Your task to perform on an android device: In the EaseMyTrip app, I want to Find Water Jet Activity in dubai, UAE, 
Image 0: 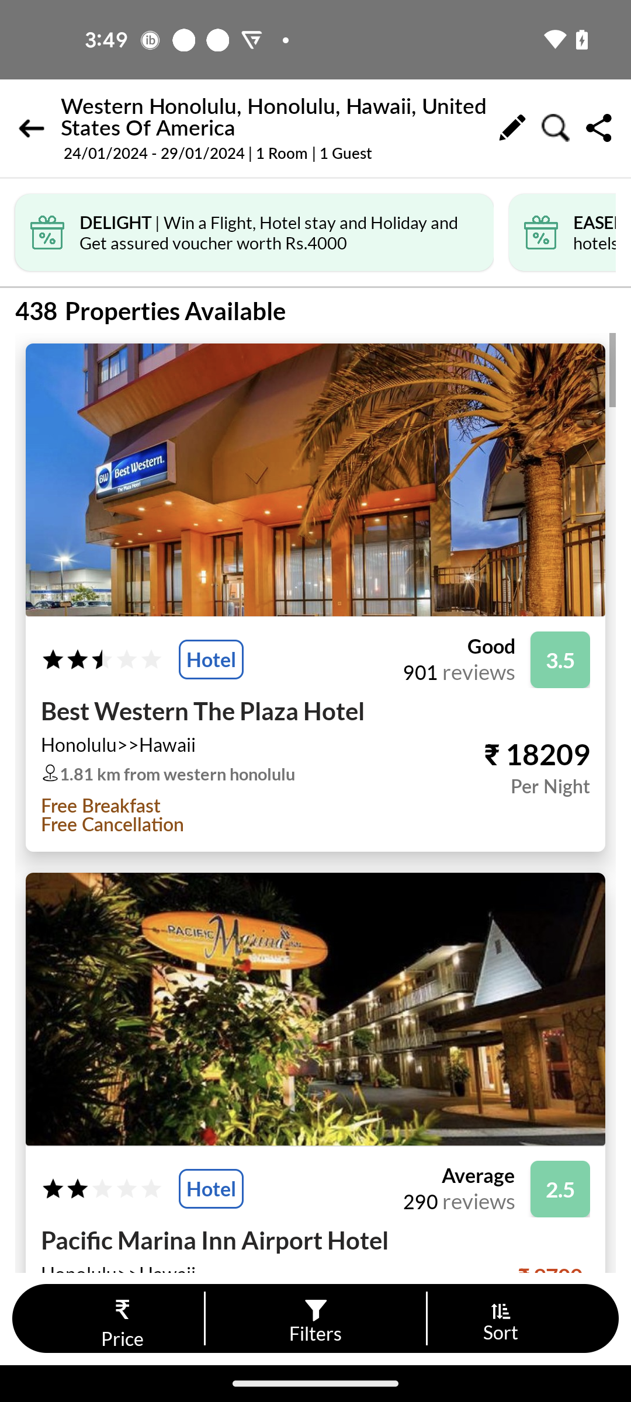
Go back to the previous page
Step 0: press back button
Image 1: 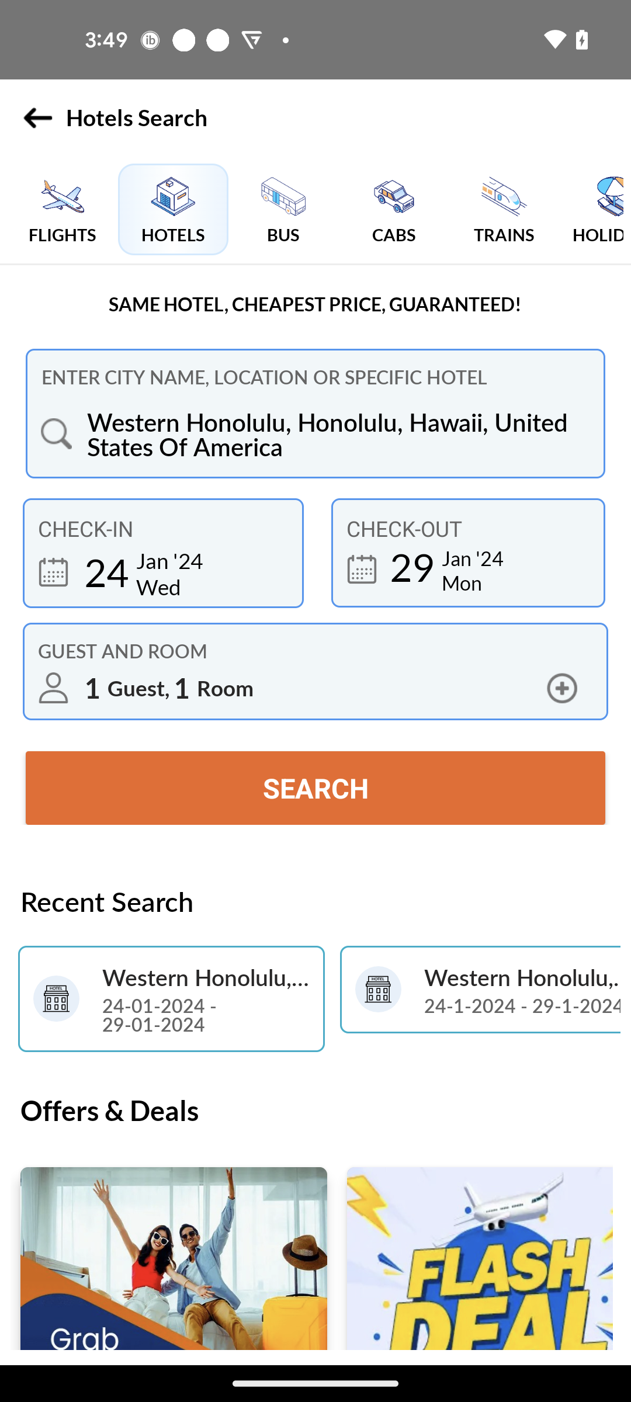
Swipe left the Category bar
Step 1: scroll right
Image 2: 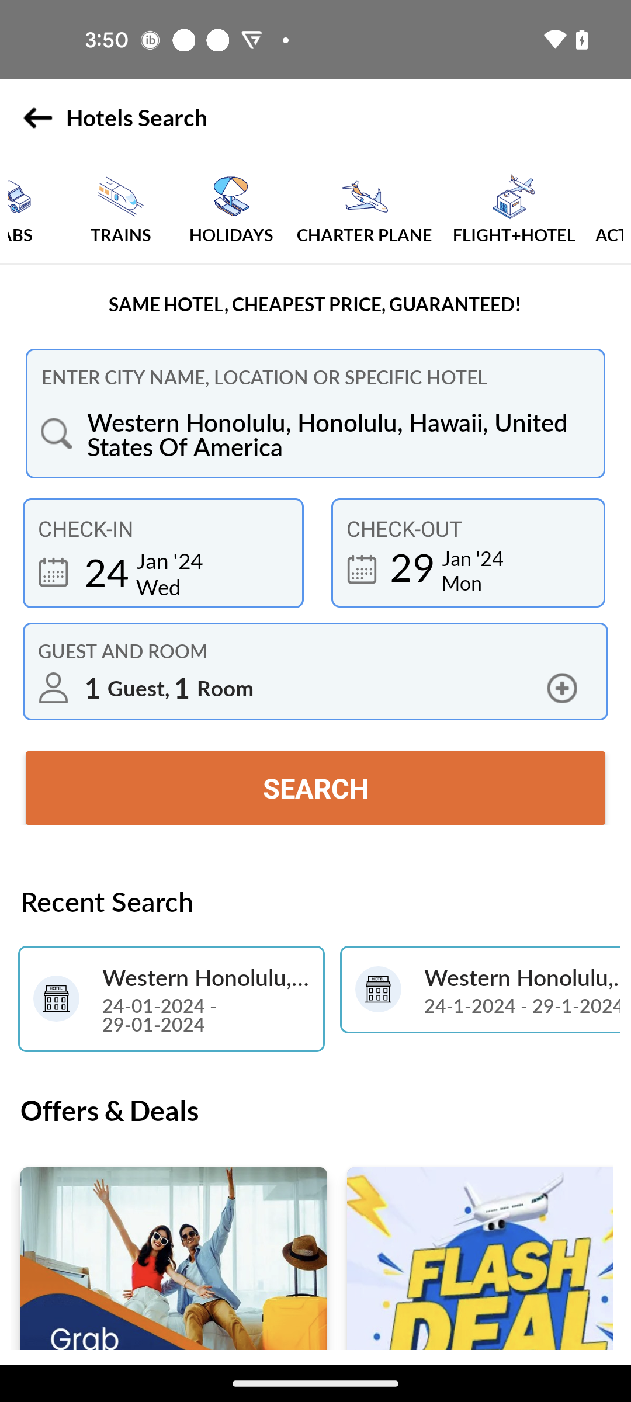
Swipe left the Category bar
Step 2: scroll right
Image 3: 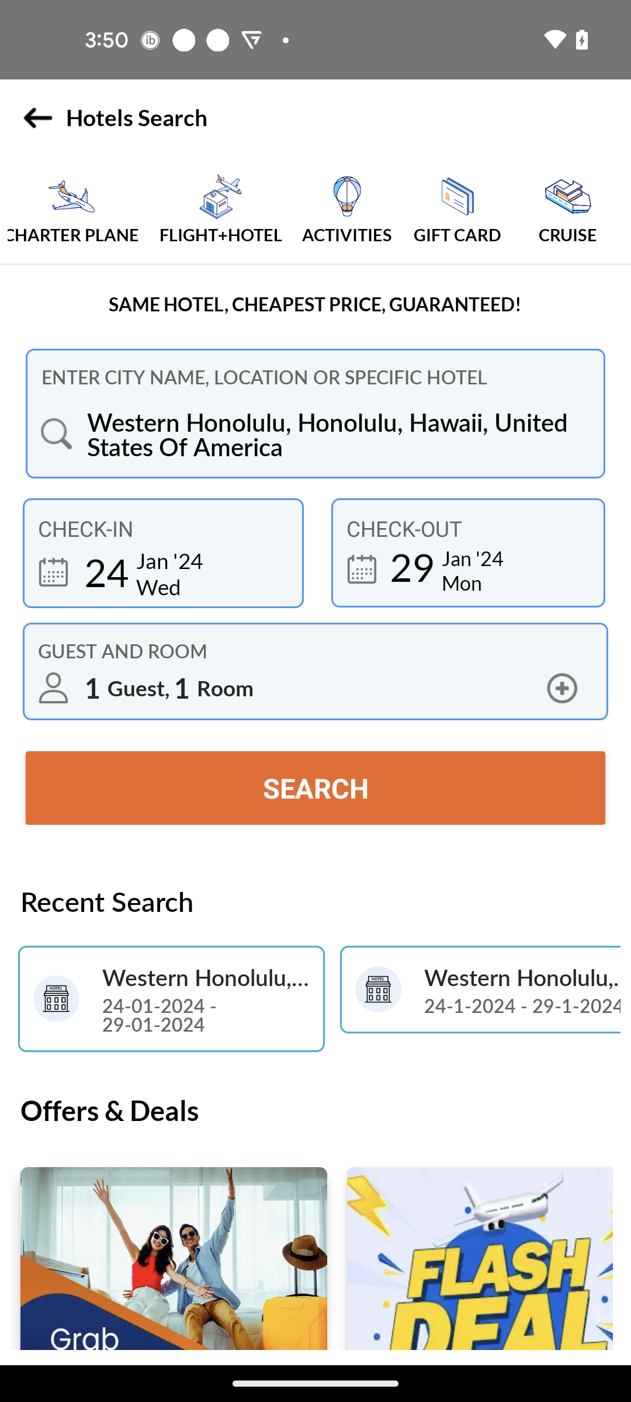
Click on the Activities category
Step 3: click (347, 209)
Image 4: 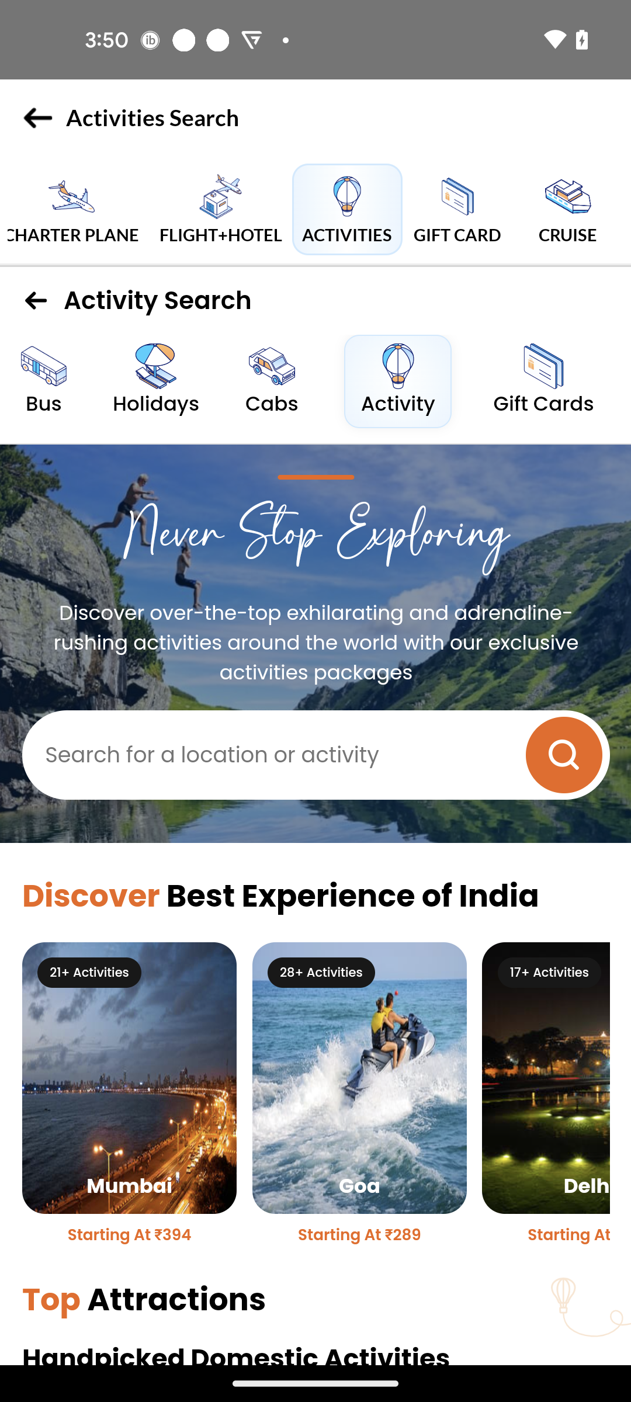
Click on the Search bar
Step 4: click (317, 817)
Image 5: 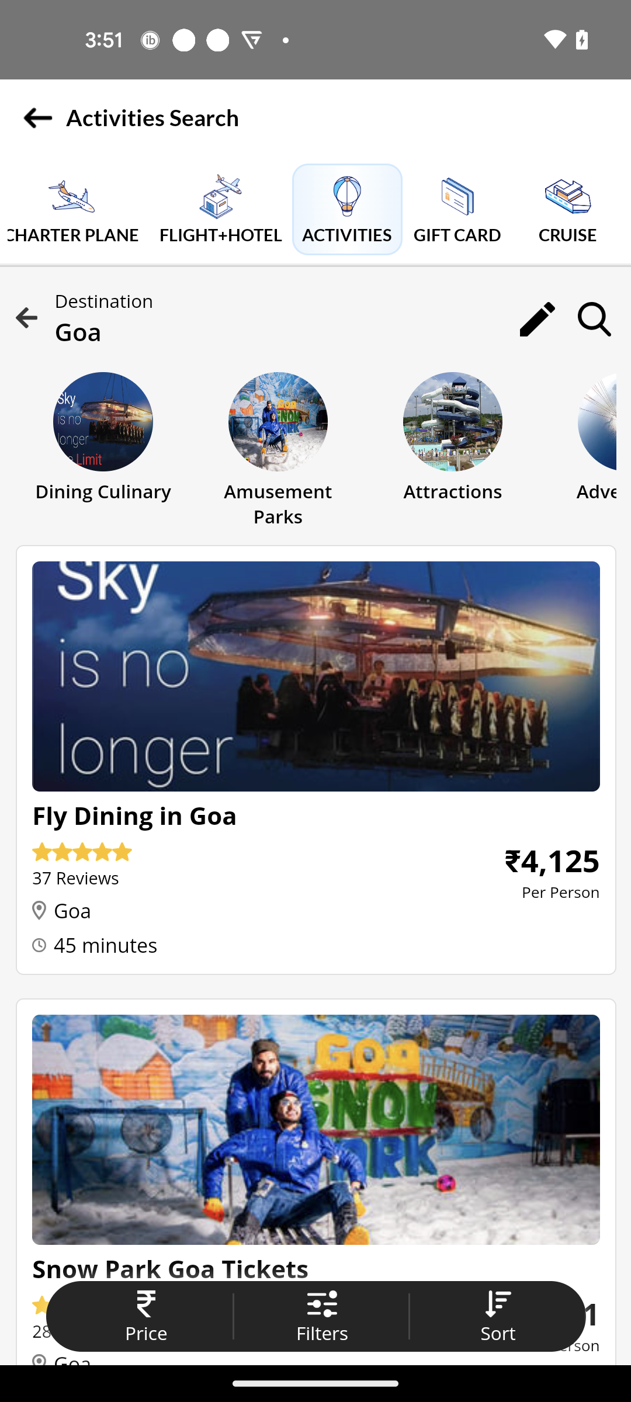
Click on the search icon
Step 5: click (594, 318)
Image 6: 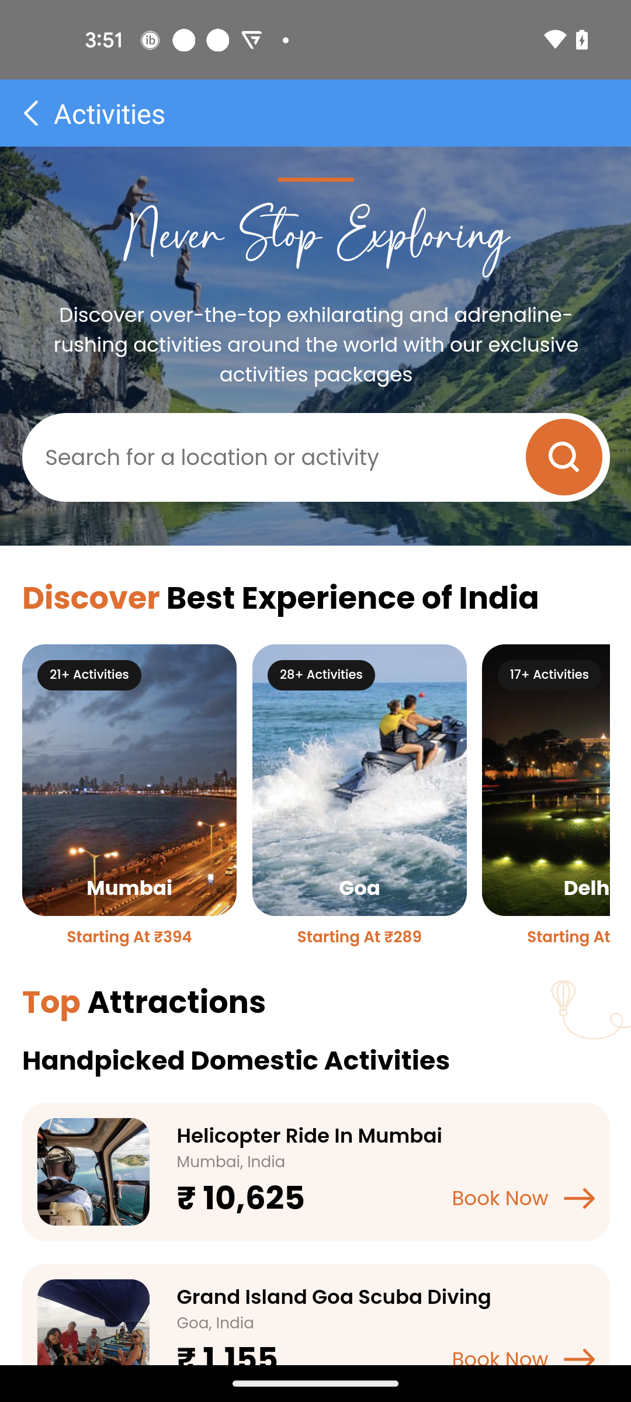
Click on the search icon
Step 6: wait
Image 7: 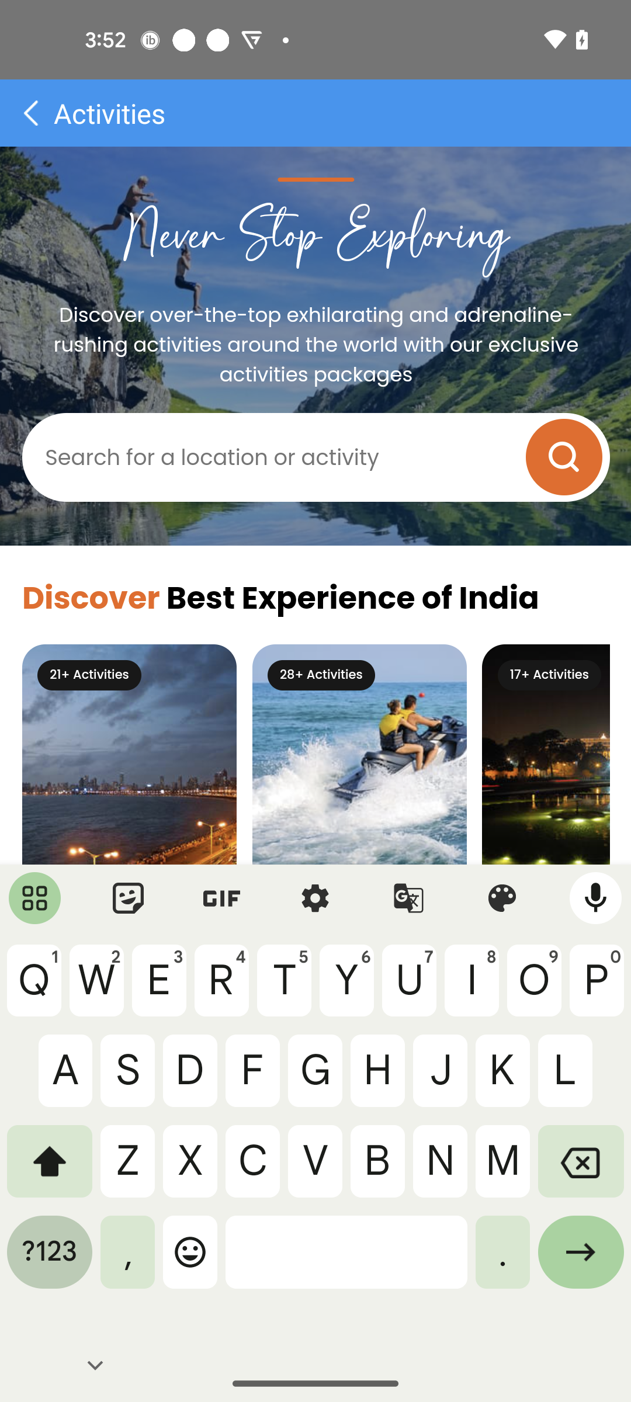
Search for Water Jet activity
Step 7: type "Water jet"
Image 8: 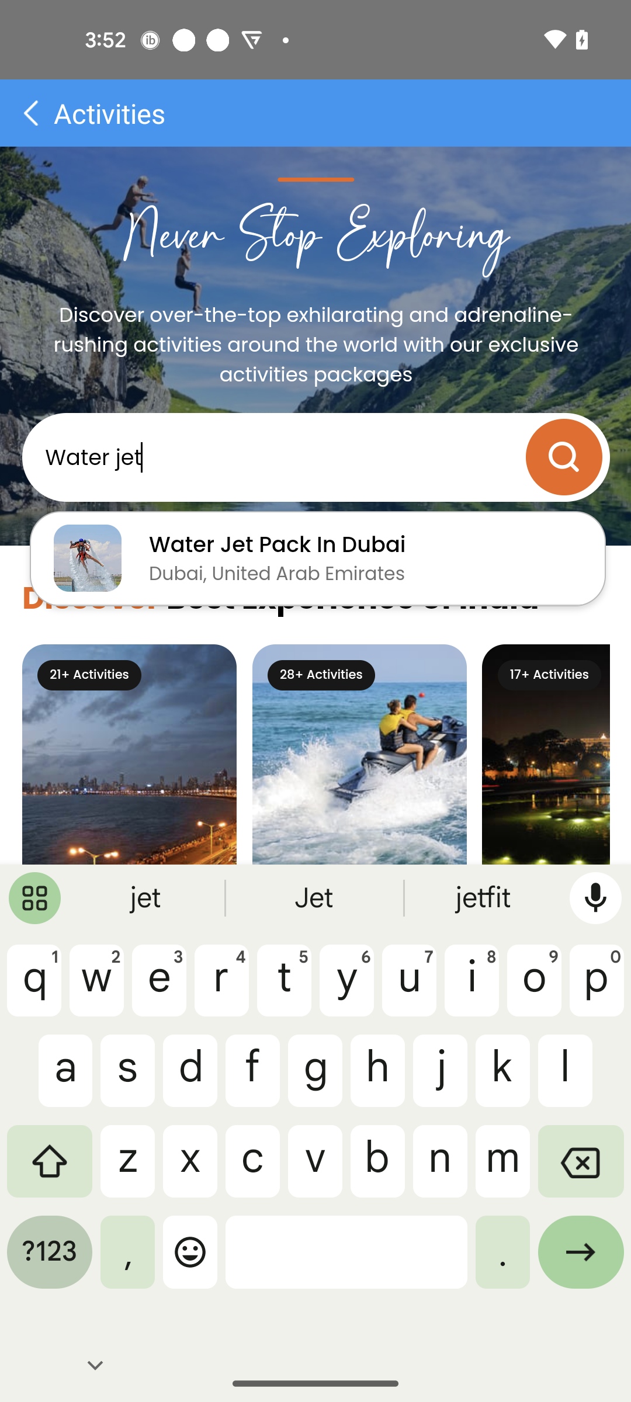
Click on the Water Jet Pack in Dubai suggestion
Step 8: click (365, 544)
Image 9: 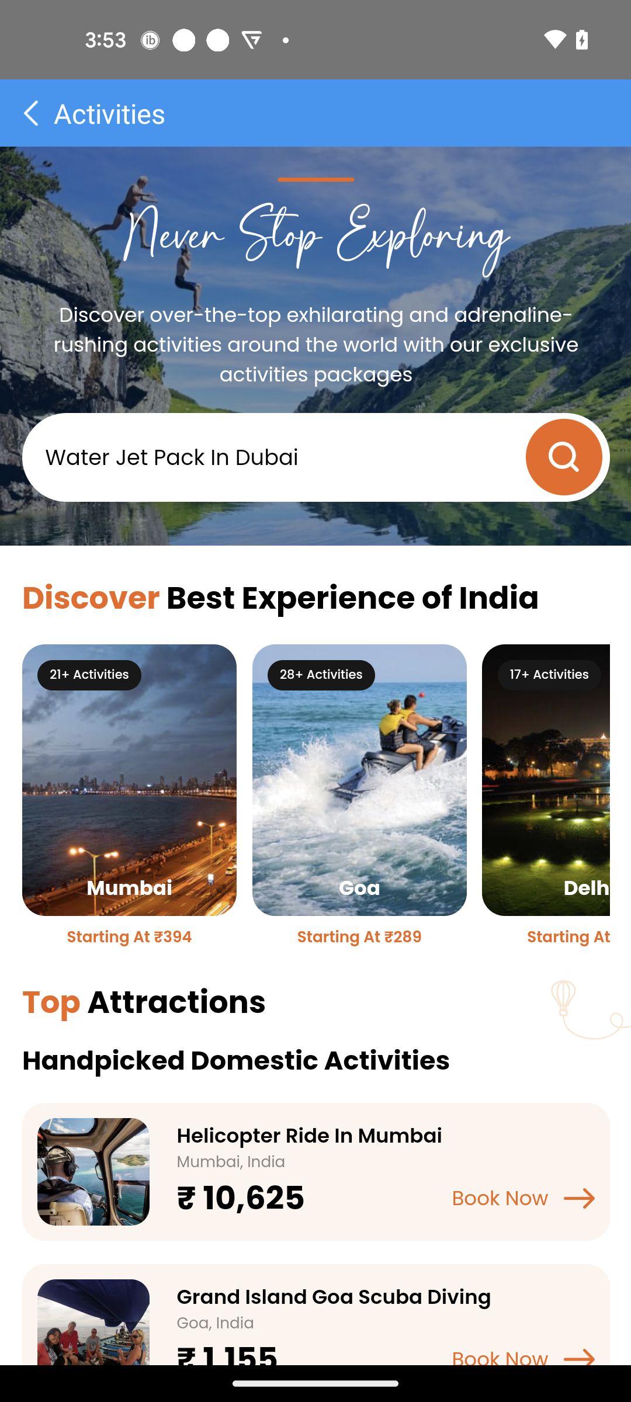
Click on the Search icon
Step 9: click (563, 457)